Your task to perform on an android device: Open the Artsy app and browse paintings.
Image 0: 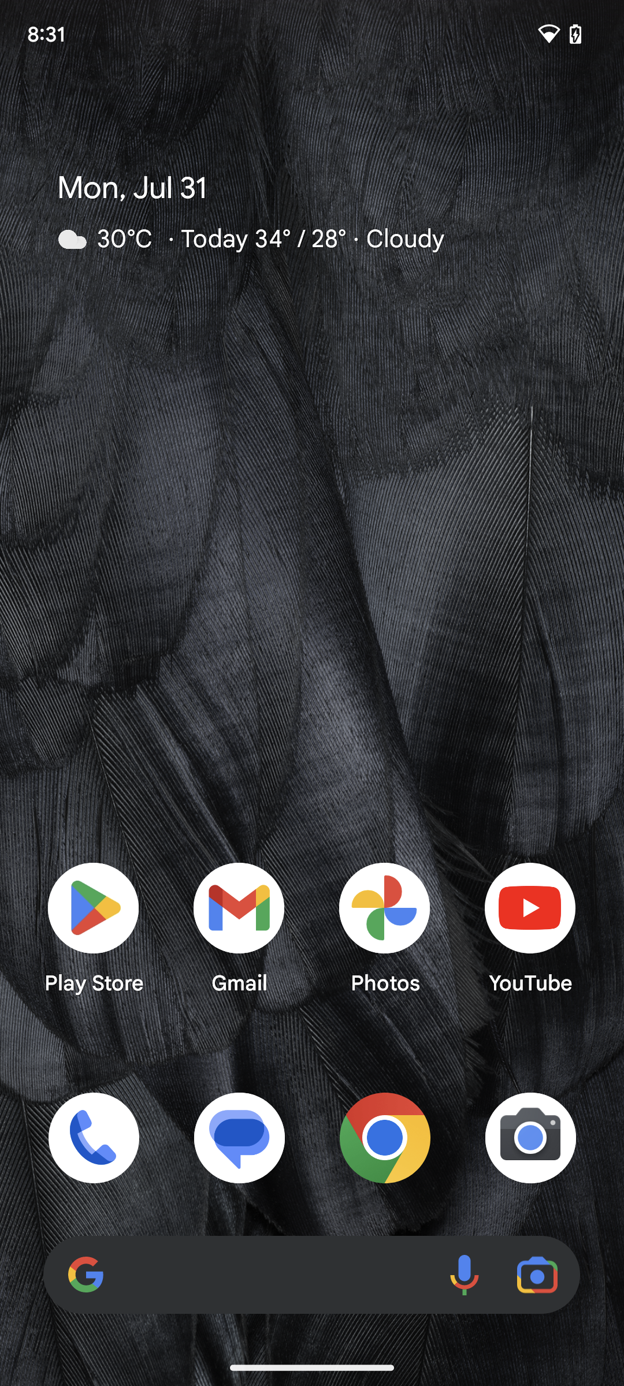
open artsy app
Step 0: open app "Artsy"
Image 1: 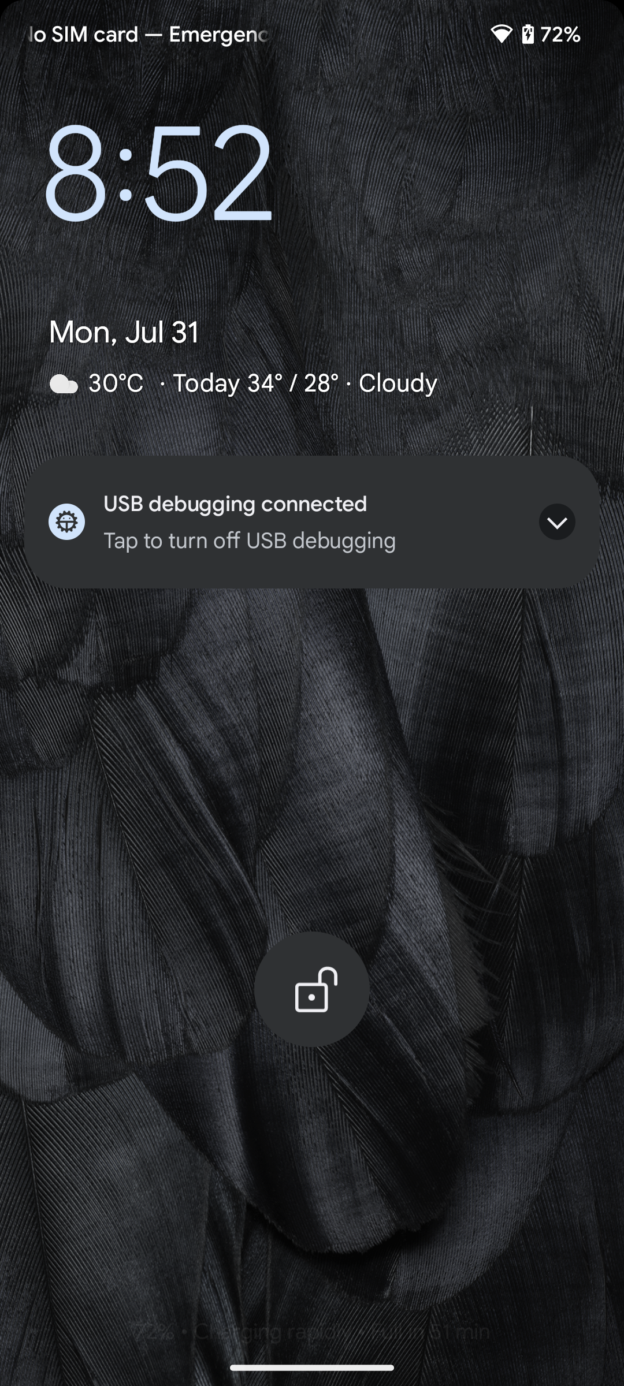
open artsy app
Step 1: wait
Image 2: 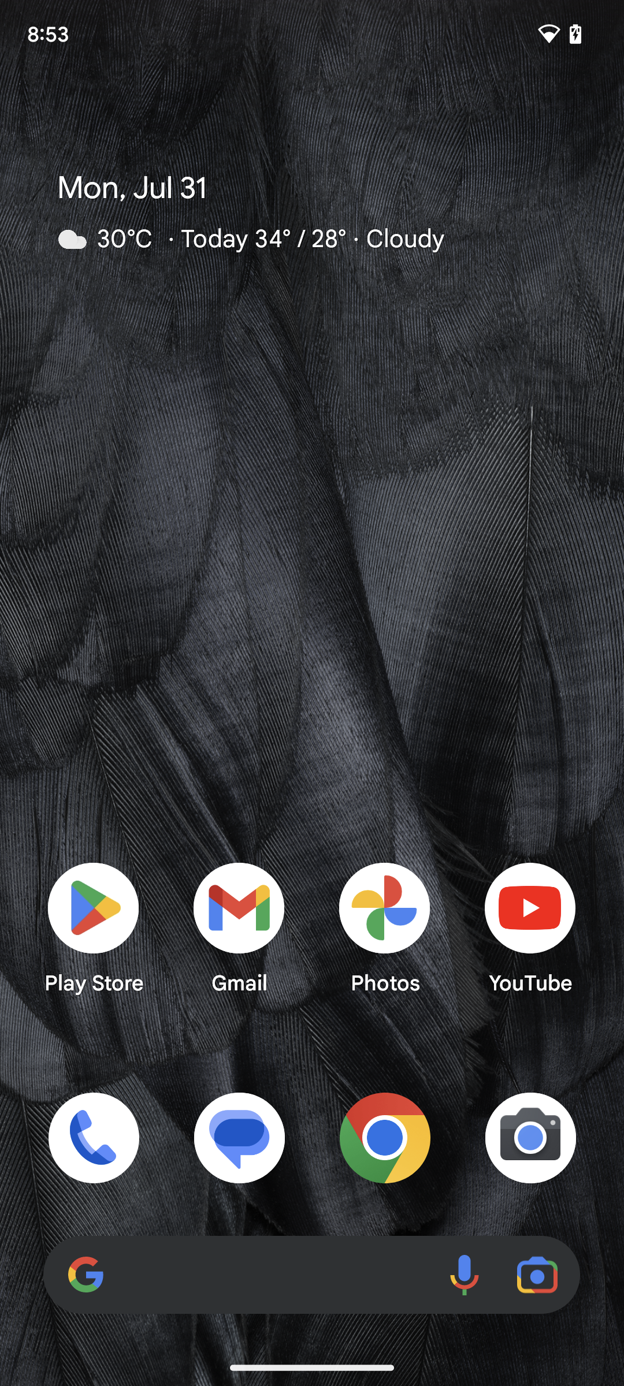
open artsy app
Step 2: open app "Artsy"
Image 3: 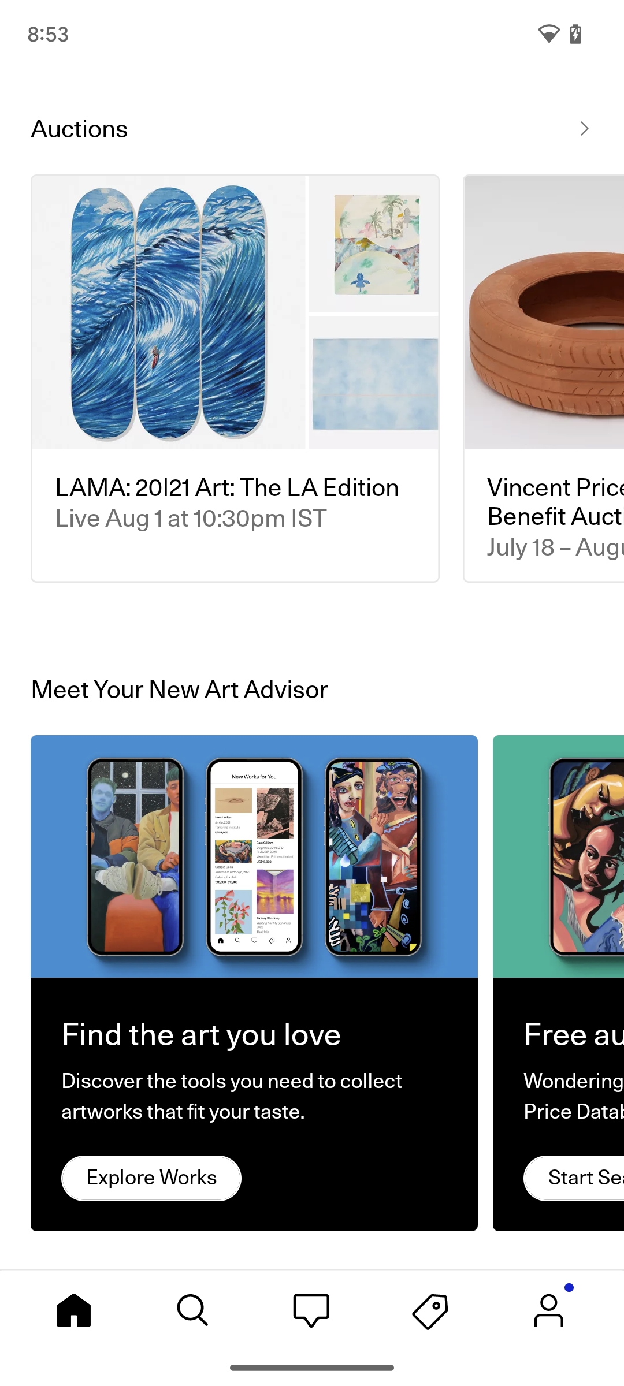
Scroll up to browse paintings.
Step 3: scroll down
Image 4: 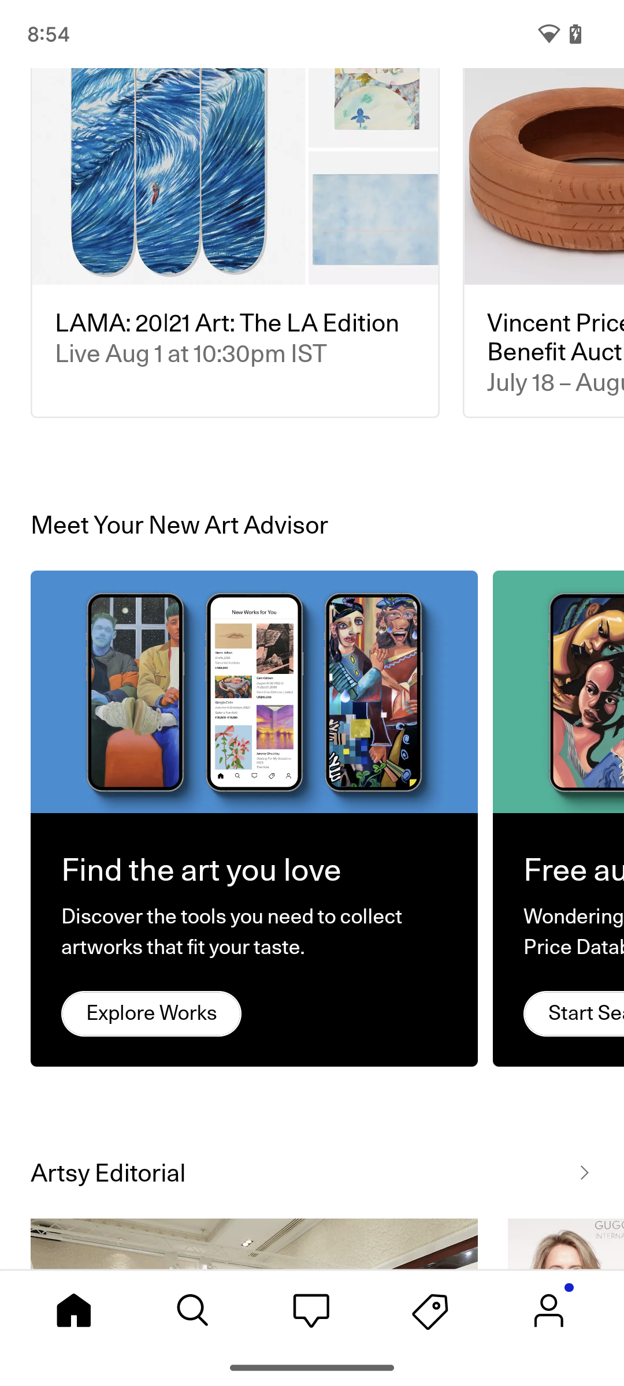
Scroll up to browse paintings.
Step 4: scroll down